Your task to perform on an android device: I would like to view the ratings and reviews of Samsung refrigerators  and what was said about them
Image 0: 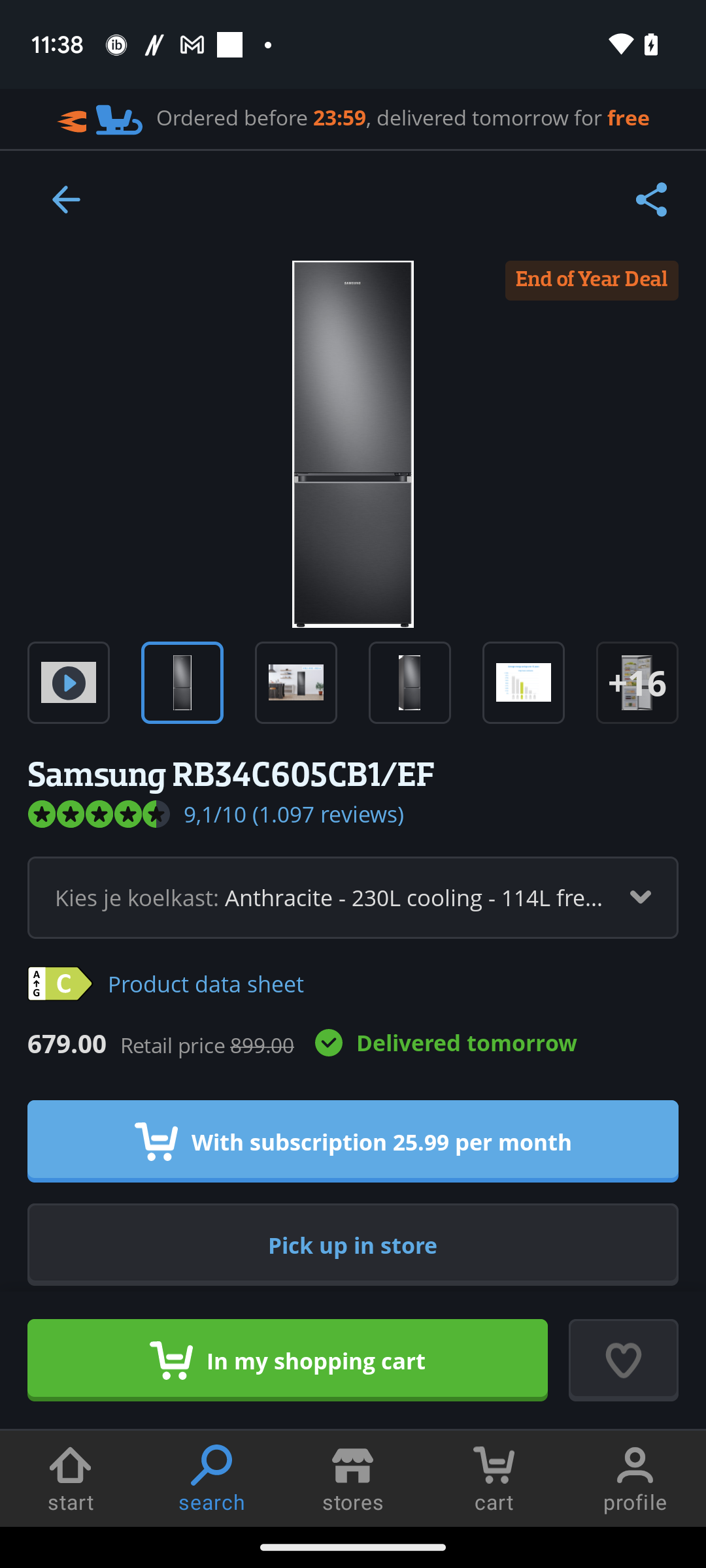
Scroll up to view the ratings and reviews 
Step 0: scroll down
Image 1: 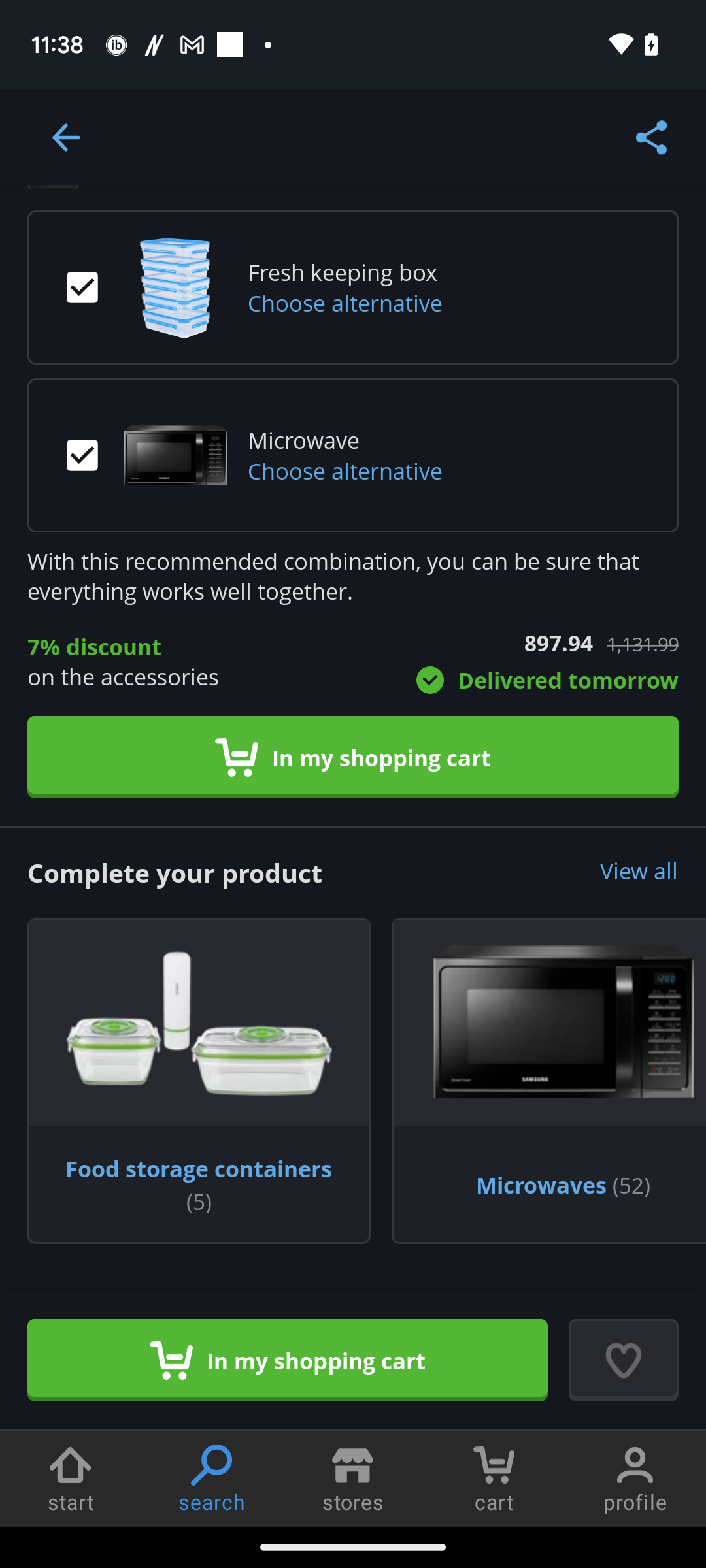
Scroll up to view the ratings and reviews 
Step 1: scroll down